Your task to perform on an android device: Look for the Automatic garage door witht the Birkdale brand filter in the Online shopping UK app
Image 0: 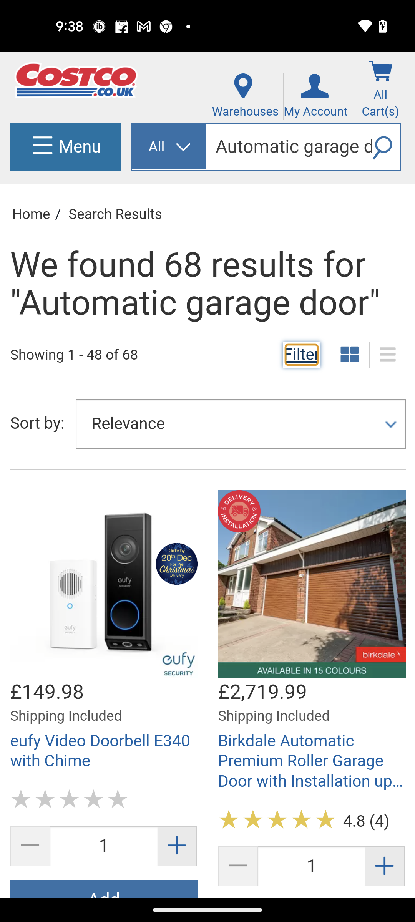
Click on the filter button
Step 0: click (301, 355)
Image 1: 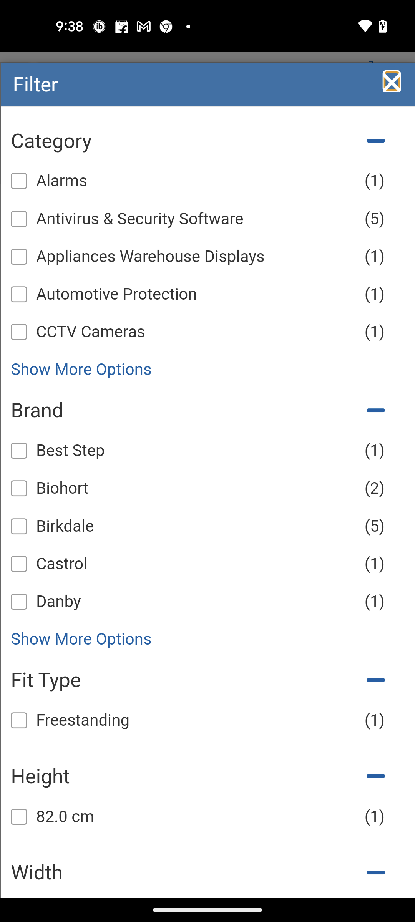
Select the Birkdale brand filter
Step 1: click (197, 526)
Image 2: 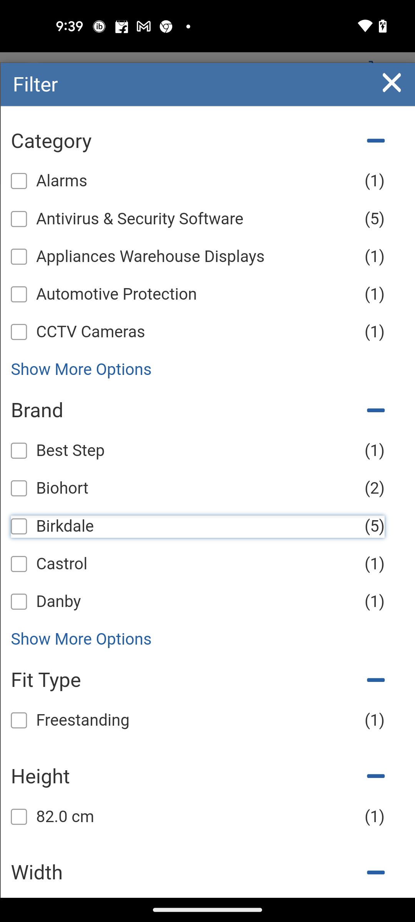
Select the Birkdale brand filter
Step 2: click (104, 584)
Image 3: 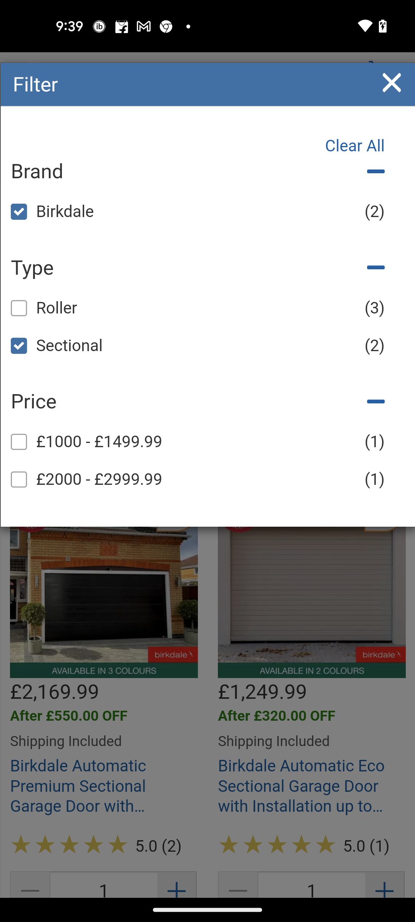
Close the filter window
Step 3: click (392, 80)